Your task to perform on an android device: I want to check my voice quality by recording an audio file in the Recorder app.
Image 1: 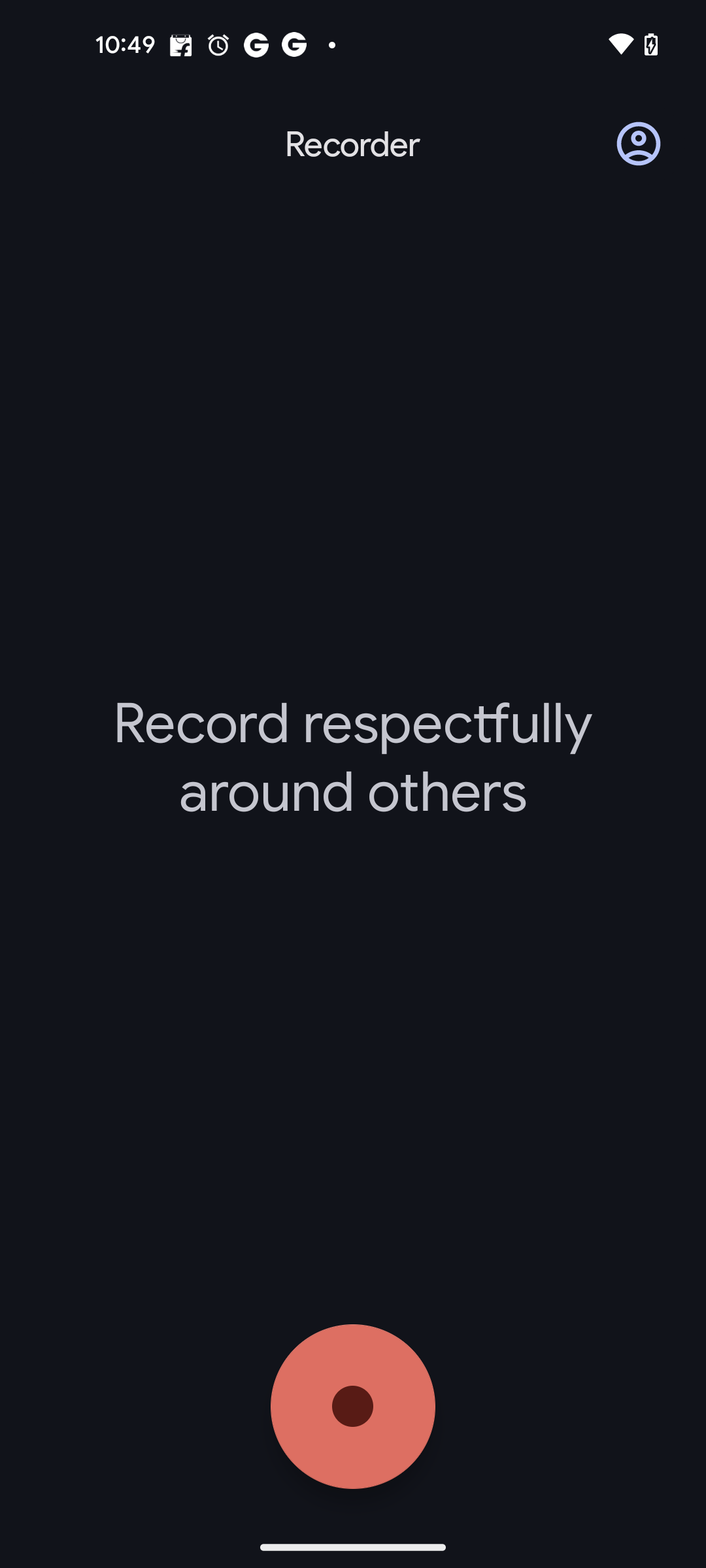
Click on the red round button at the bottom of the screen
Step 1: click (353, 1407)
Image 2: 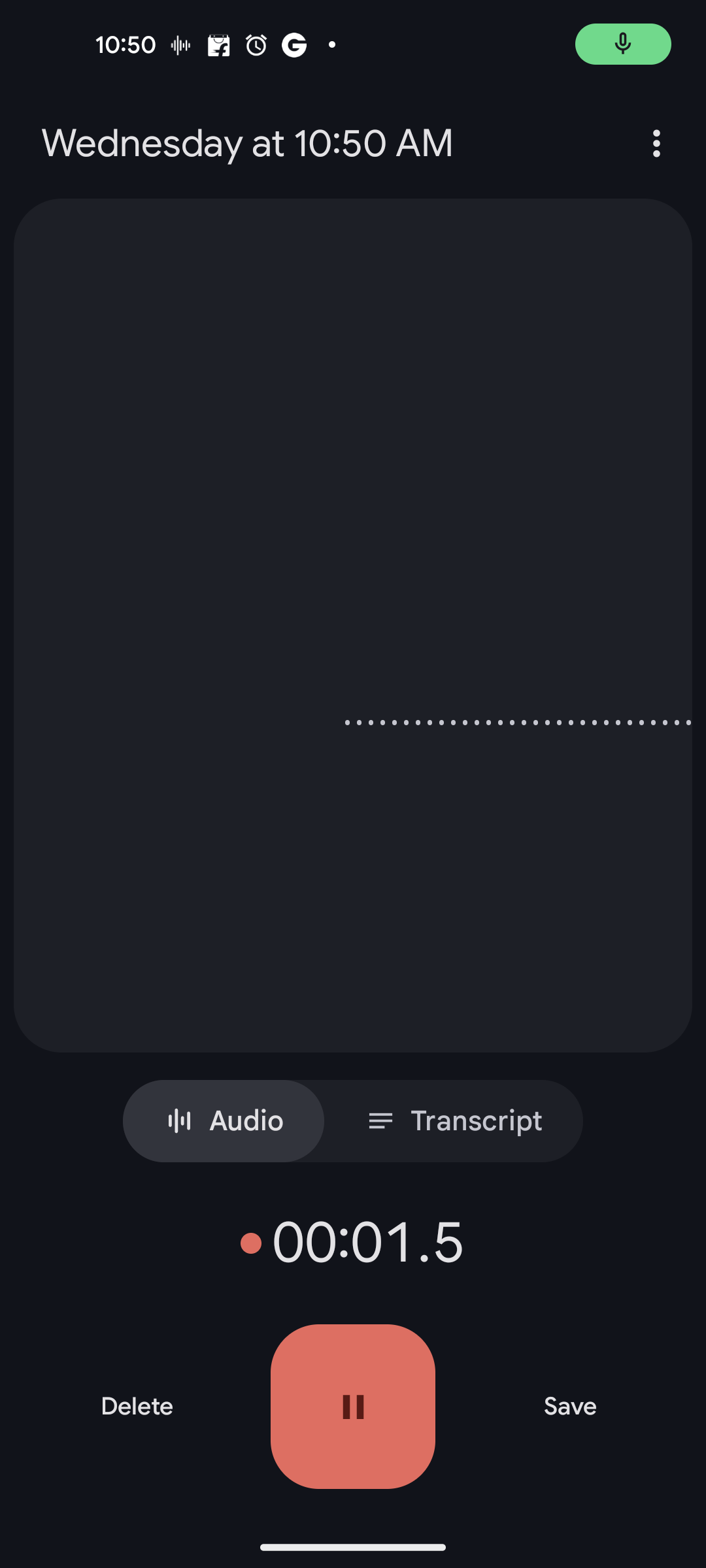
Click on the Pause button
Step 2: click (353, 1407)